Your task to perform on an android device: I forgot to add many details about my wife like surname, email id and birth date while saving her contact in my contact list, so edit this contact and mention full name Clara Wagner, add email id clarawagner98b@gmail.com and mention the birth date 15-Mar-1960 in the Contacts app.
Image 0: 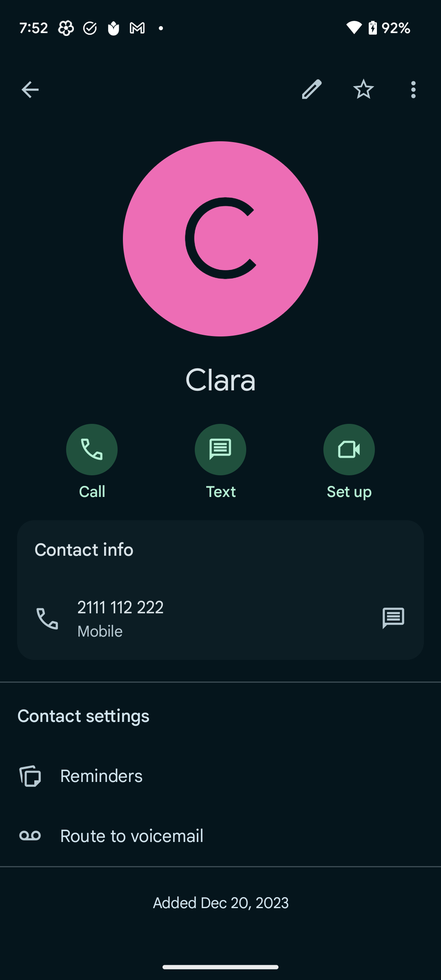
Click on the edit icon at the top of the screen to edit this contact.
Step 0: click (312, 89)
Image 1: 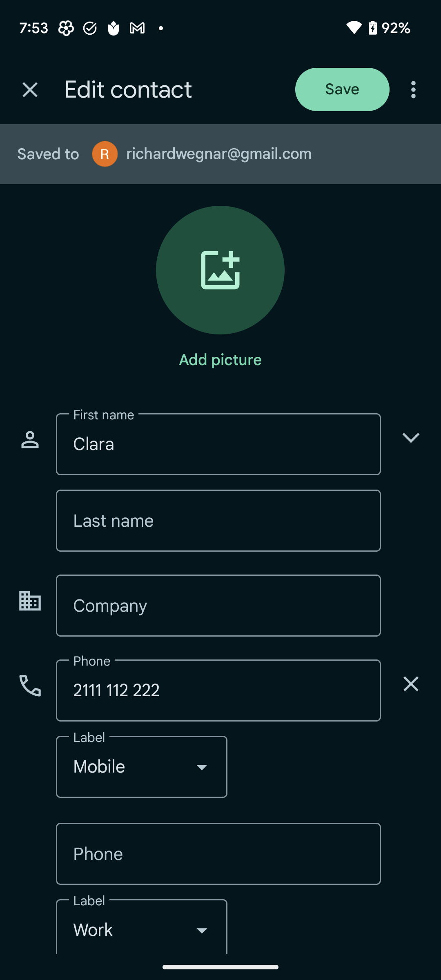
Click on the Last name section to add her last name.
Step 1: click (218, 521)
Image 2: 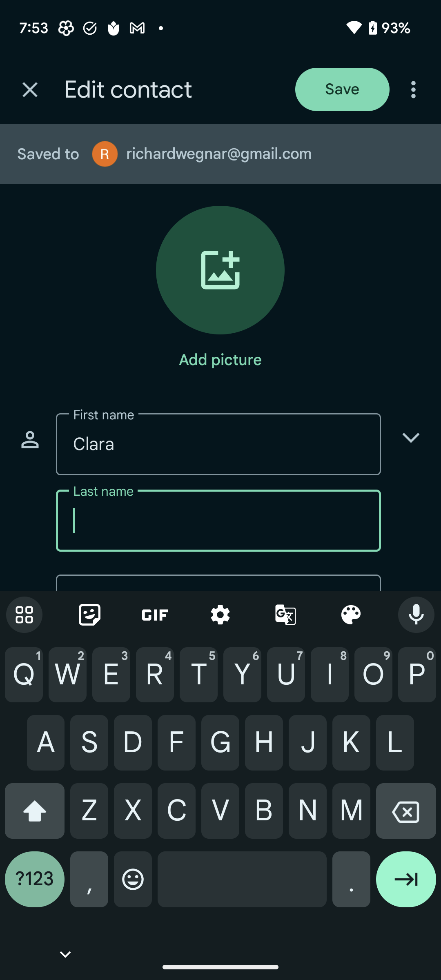
Type Wagner in the last name section.
Step 2: type "Wagner"
Image 3: 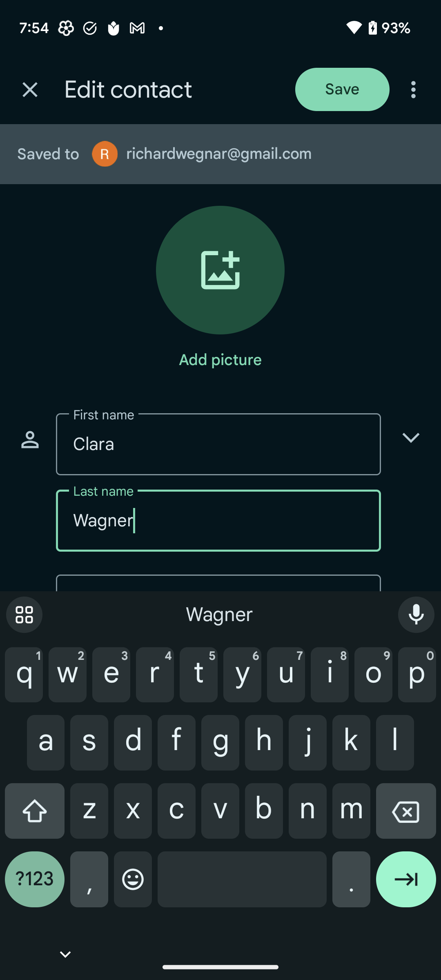
Scroll down to view Email section to add an email address to this contact.
Step 3: scroll down
Image 4: 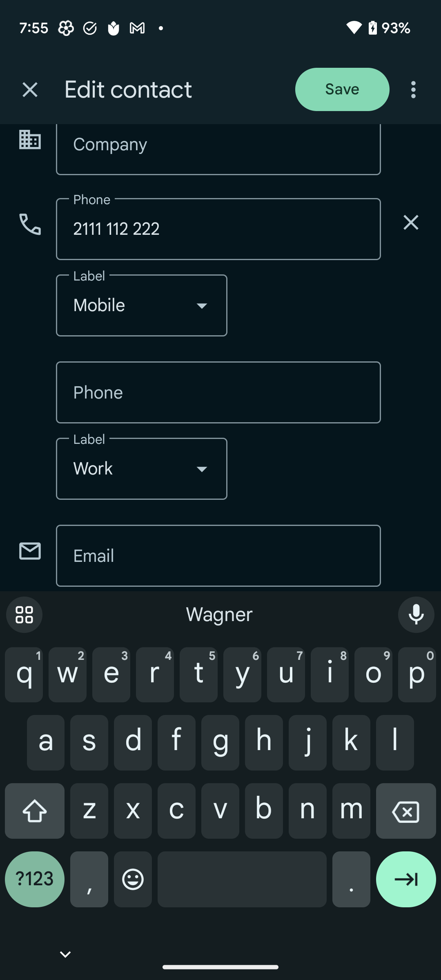
Click on the Email section to save an email to this account.
Step 4: click (218, 555)
Image 5: 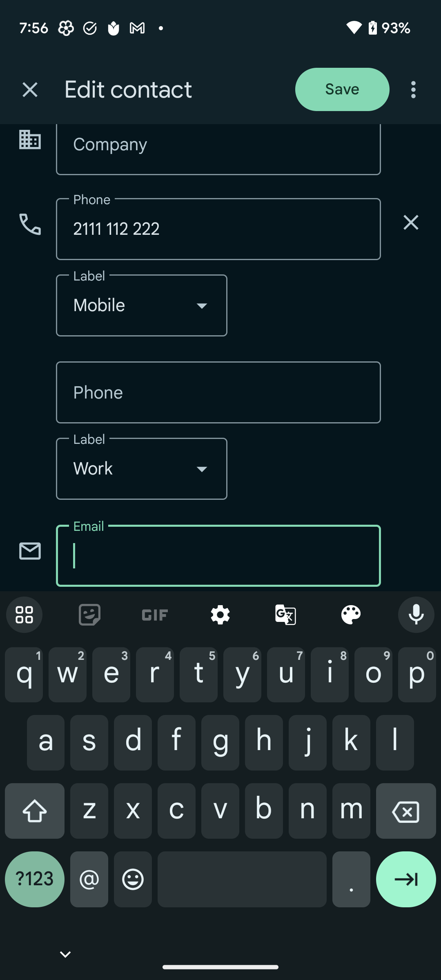
Type clarawagner98b@gmail.com in the email section to save an email address to this account.
Step 5: type "clarawagner98b@gmail.com"
Image 6: 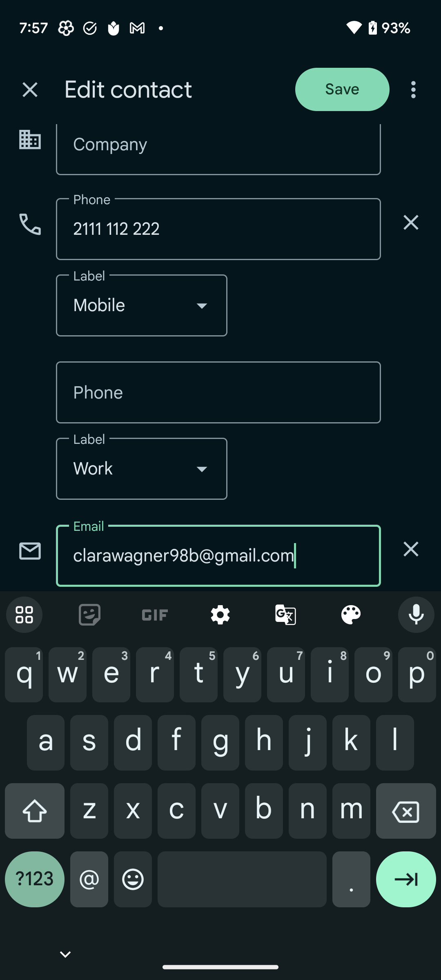
Scroll down to view the birth date section to add the birth date of her.
Step 6: scroll down
Image 7: 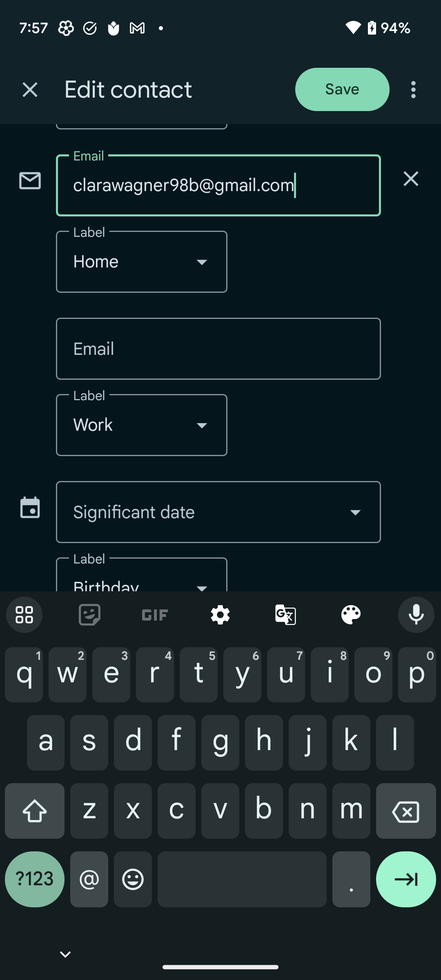
Scroll down to view the birth date section to add the birth date of her.
Step 7: scroll down
Image 8: 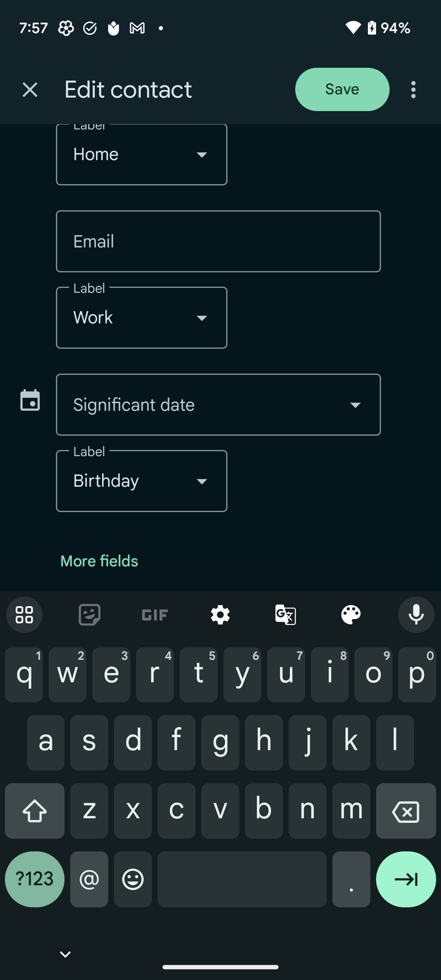
Click on the Significant date section to select her birth date.
Step 8: click (218, 404)
Image 9: 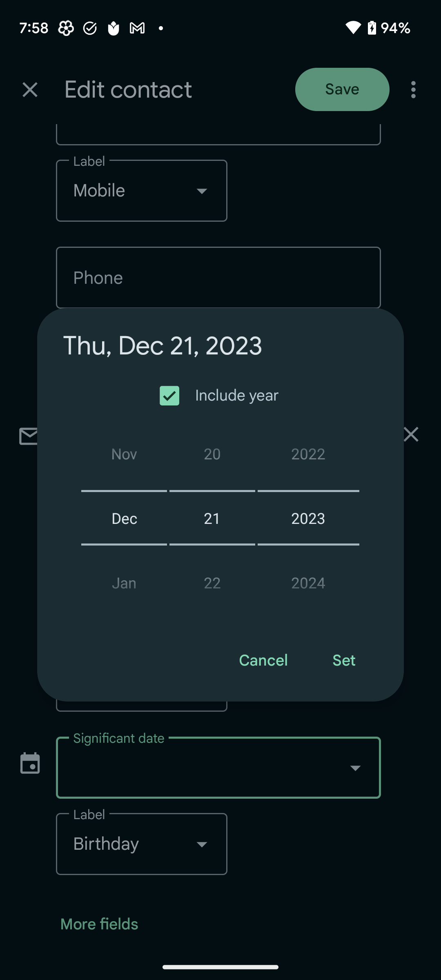
Scroll down on the month section to select the march month.
Step 9: scroll down
Image 10: 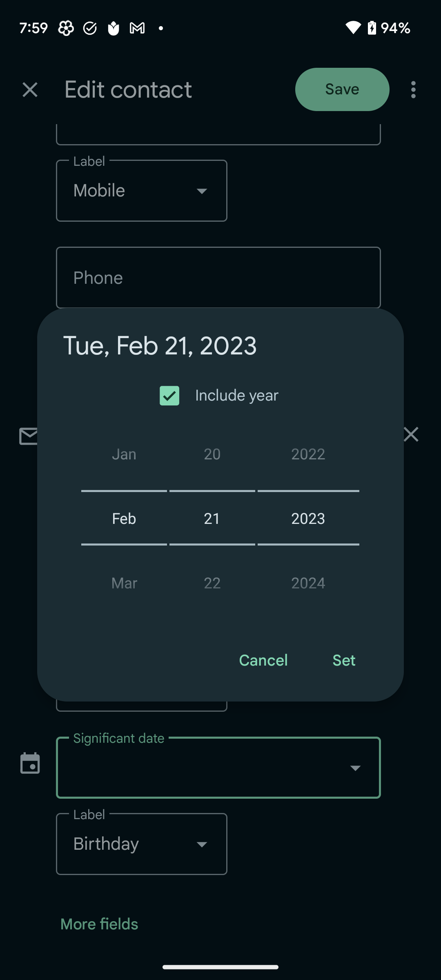
Scroll down on the month section to select the march month.
Step 10: scroll down
Image 11: 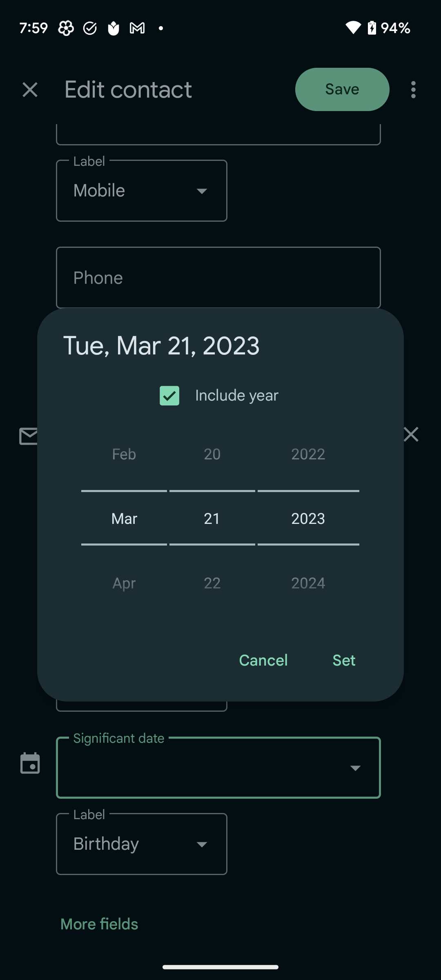
Scroll down on the date section to select the 15 date.
Step 11: scroll down
Image 13: 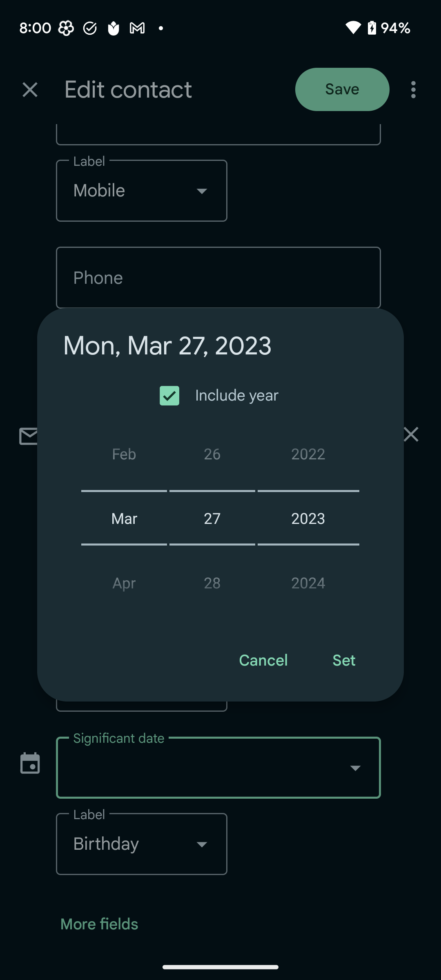
Scroll down on the date section to select the 15 date.
Step 13: scroll down
Image 14: 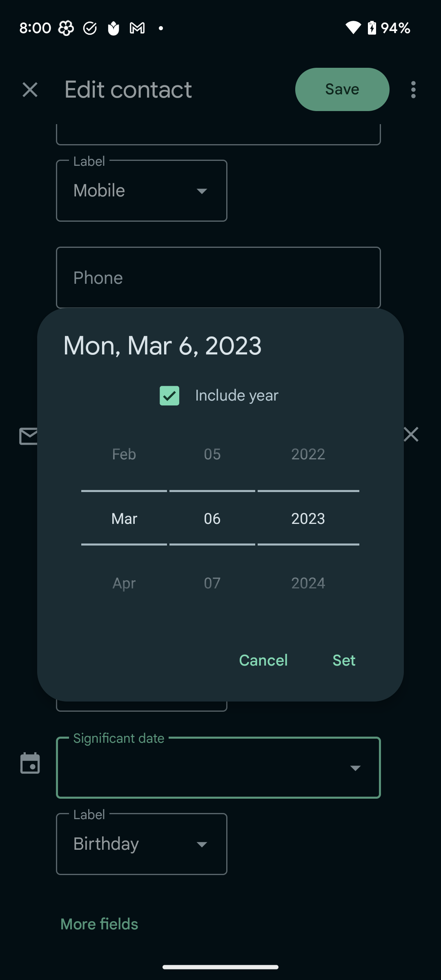
Scroll down on the date section to select the 15 date.
Step 14: scroll down
Image 15: 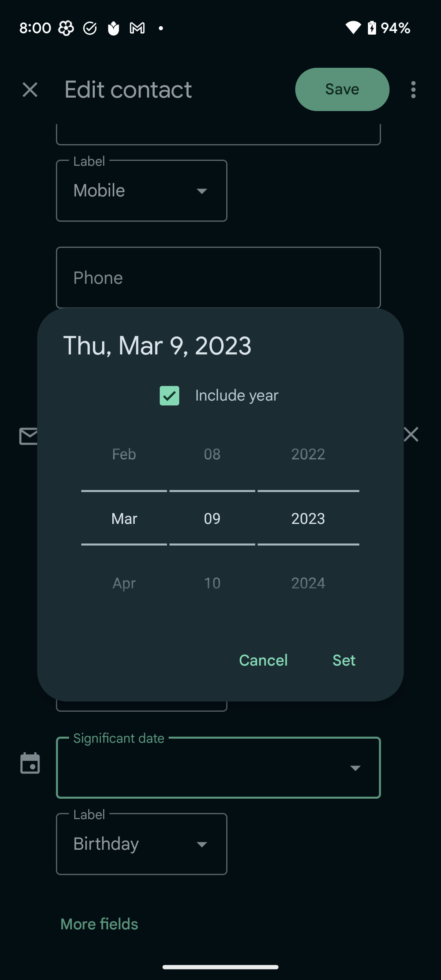
Scroll down on the date section to select the 15 date.
Step 15: scroll down
Image 16: 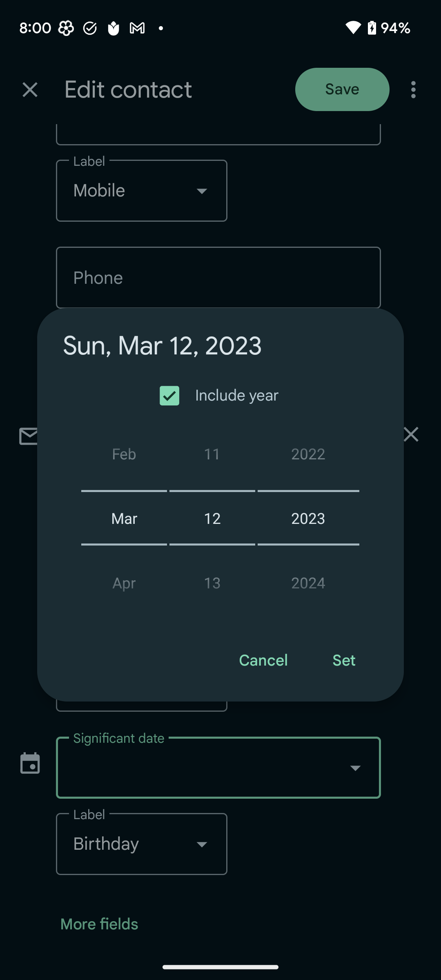
Scroll down on the date section to select the 15 date.
Step 16: scroll down
Image 18: 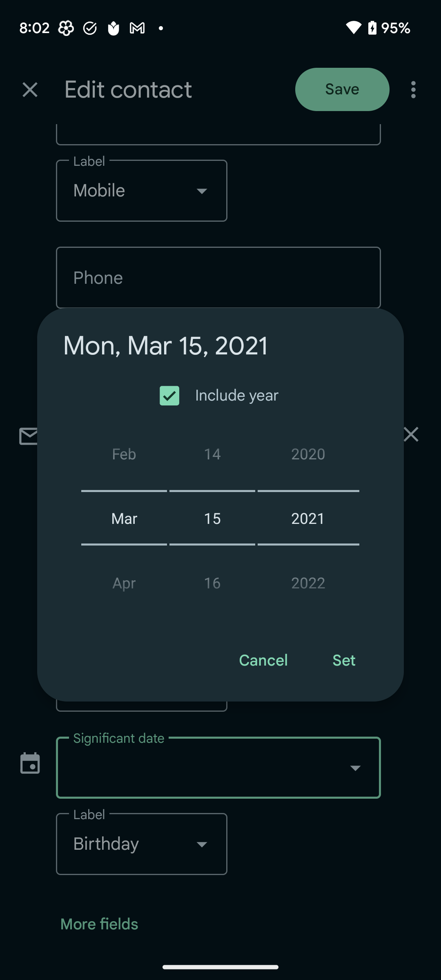
Swipe up on the year section to select the year 1960.
Step 18: scroll up
Image 19: 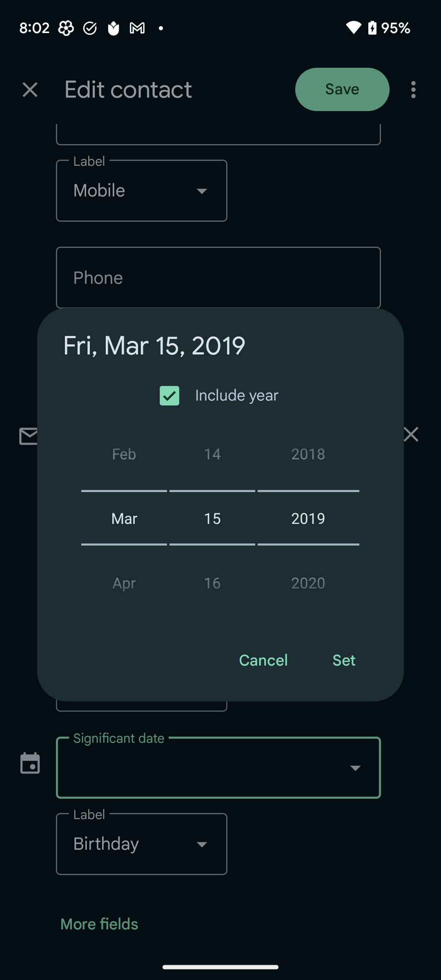
Swipe up on the year section to select the year 1960.
Step 19: scroll up
Image 20: 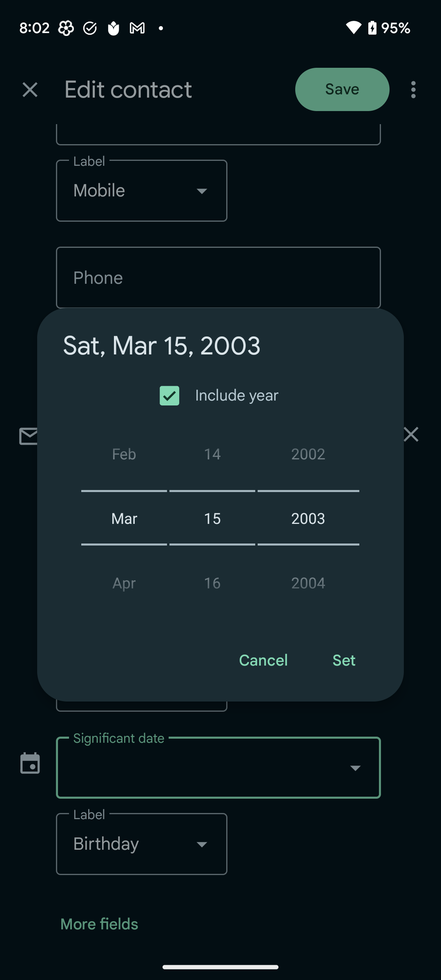
Swipe up on the year section to select the year 1960.
Step 20: scroll up
Image 21: 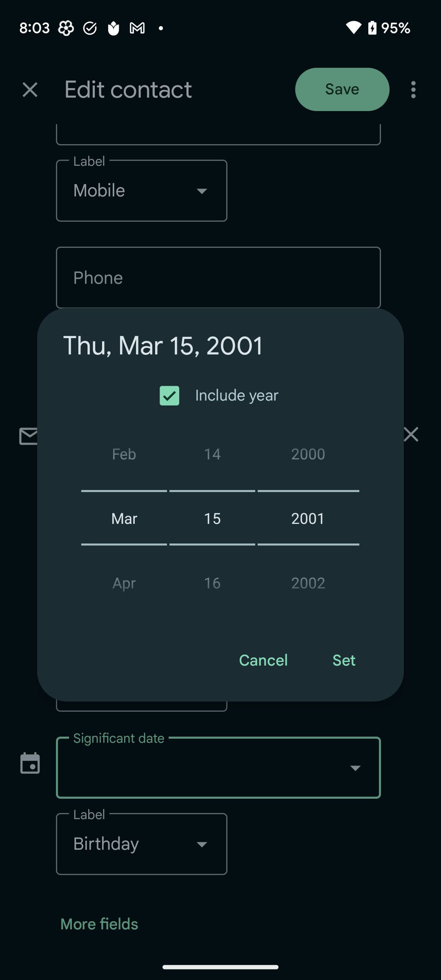
Swipe up on the year section to select the year 1960.
Step 21: scroll up
Image 22: 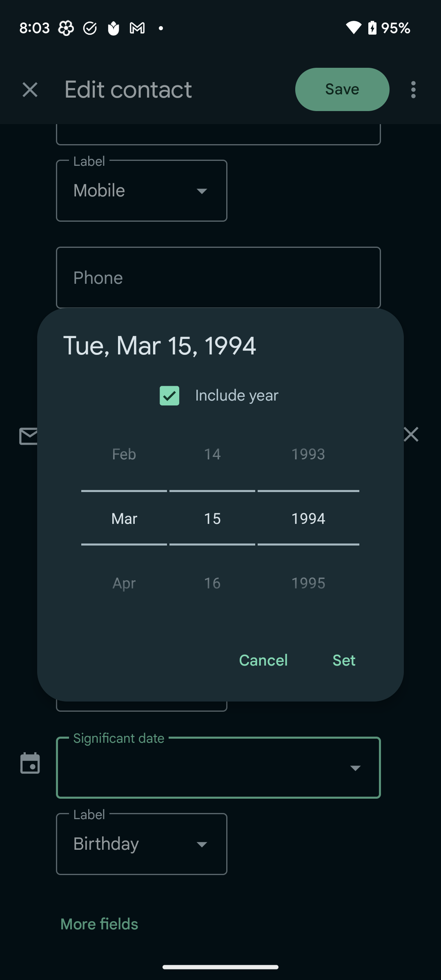
Swipe up on the year section to select the year 1960.
Step 22: scroll up
Image 23: 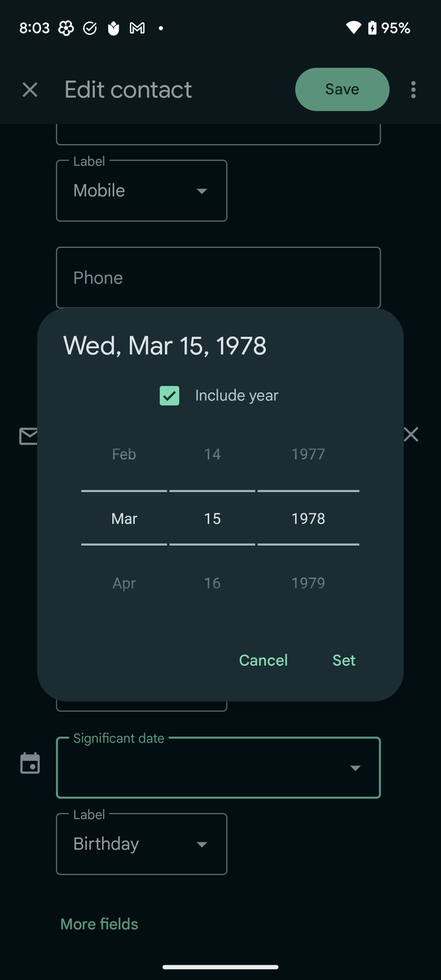
Swipe up on the year section to select the year 1960.
Step 23: scroll up
Image 24: 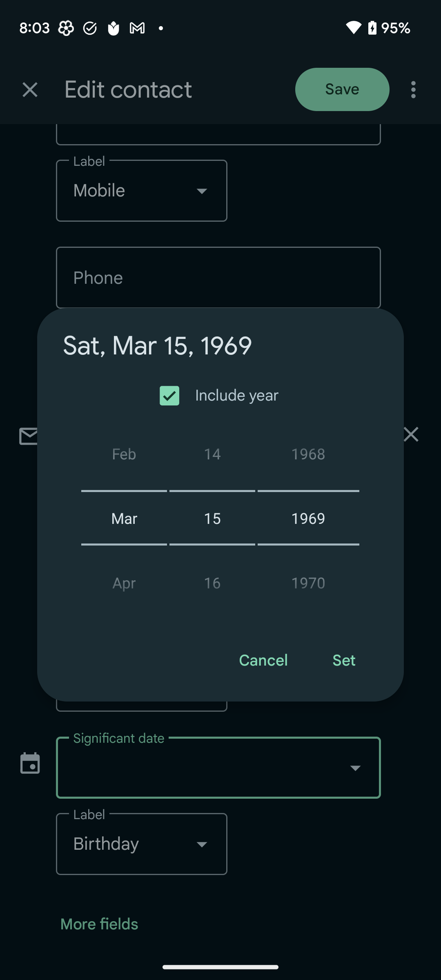
Swipe up on the year section to select the year 1960.
Step 24: scroll up
Image 25: 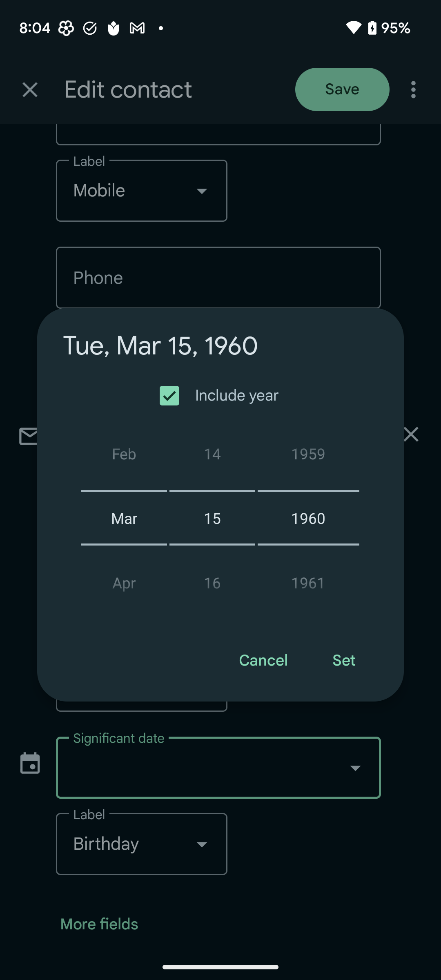
Click on the Set button to confirm the birth date.
Step 25: click (343, 661)
Image 26: 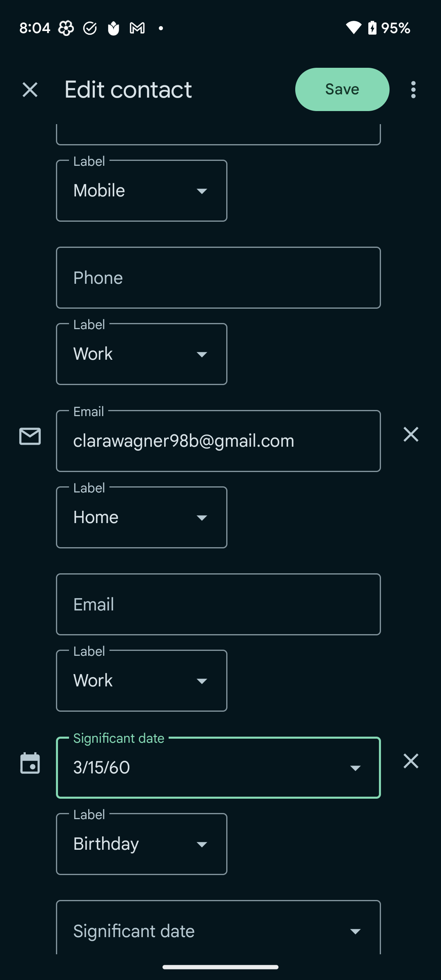
Click on the Save button at the top right corner of the screen to save these changes in this contact.
Step 26: click (342, 89)